Your task to perform on an android device: As I am learning how to sketch digitally, I want to make a square  form on the Sgraffito app.
Image 0: 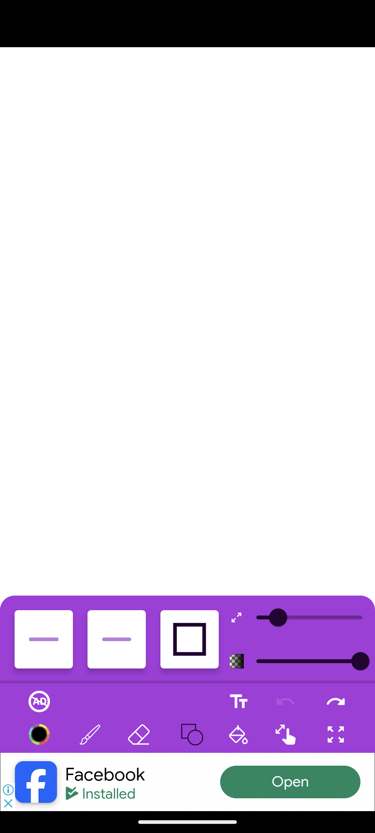
Draw the square shape 
Step 0: scroll left